Your task to perform on an android device: Open the LeafSnap app and get the care tips of the Jade plant
Image 0: 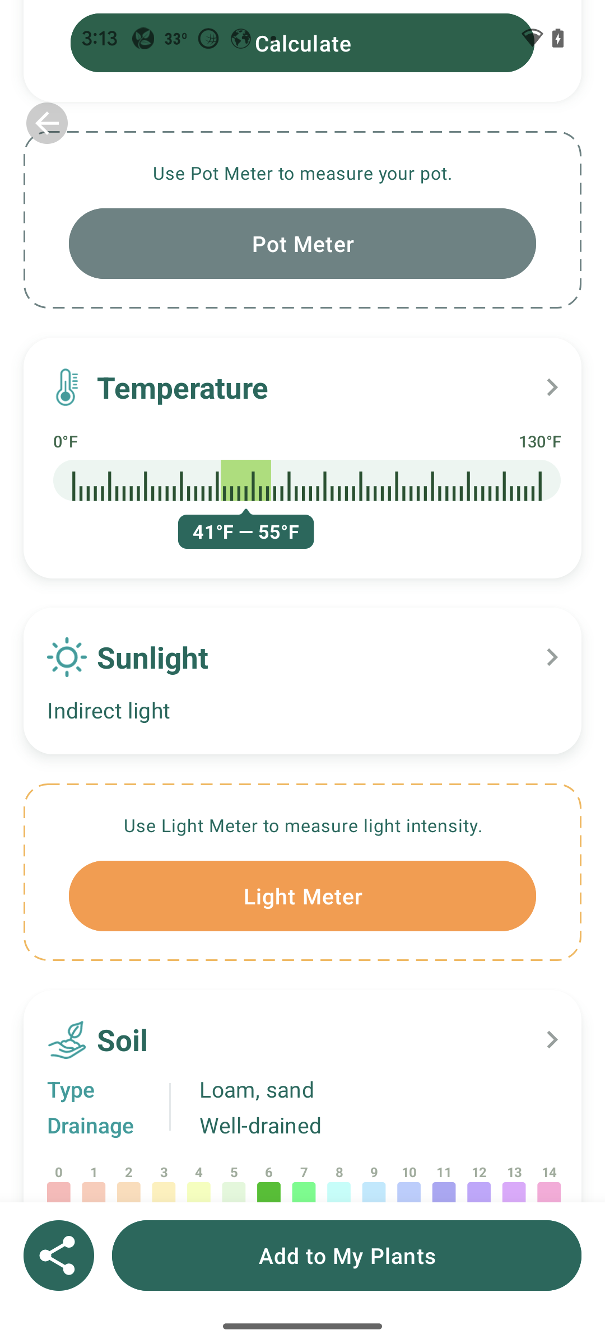
Open LeafSnap app
Step 0: open app "LeafSnap"
Image 1: 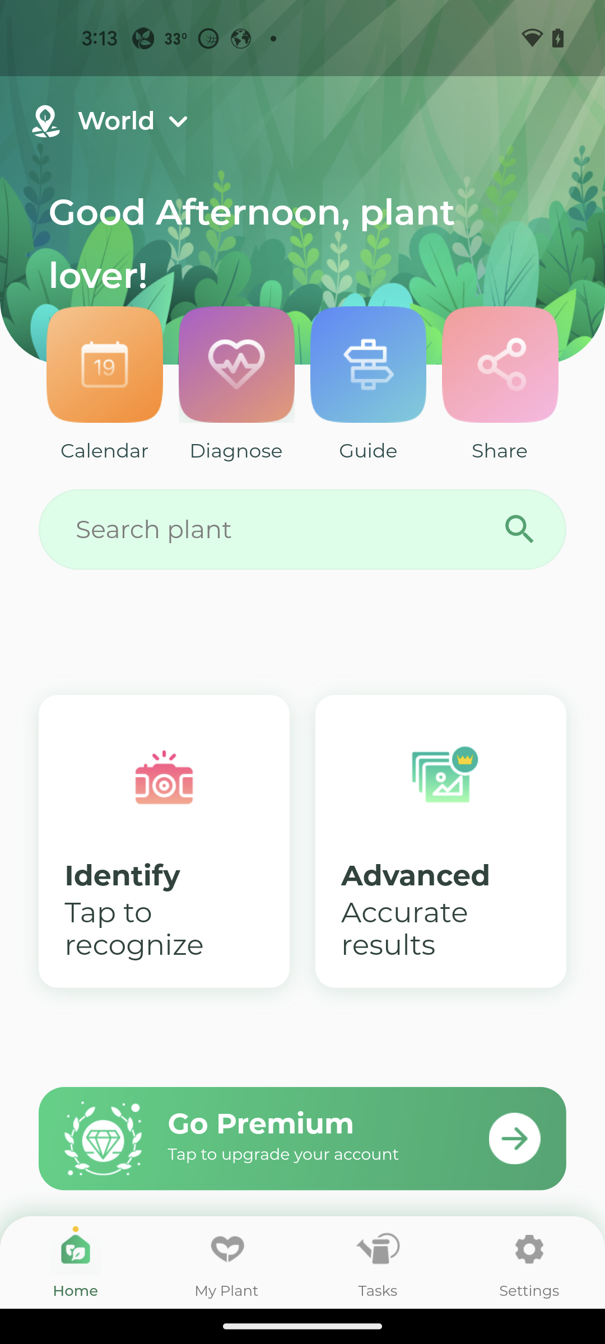
Go to search bar
Step 1: click (302, 530)
Image 2: 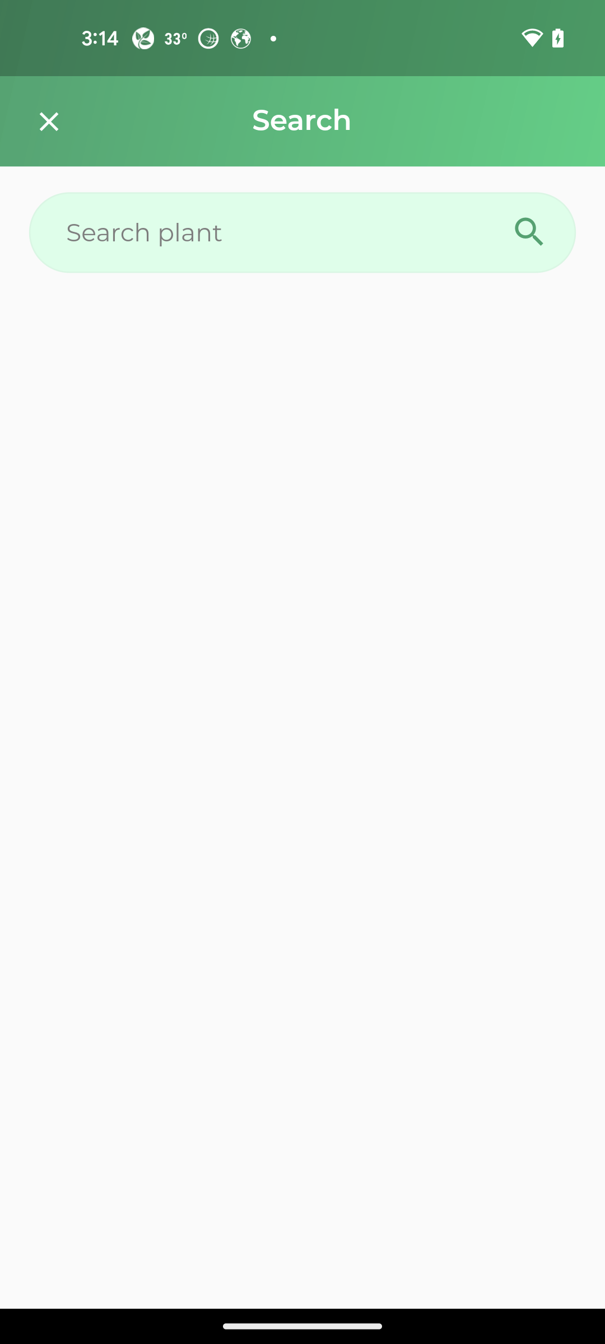
click on search bar
Step 2: click (272, 232)
Image 5: 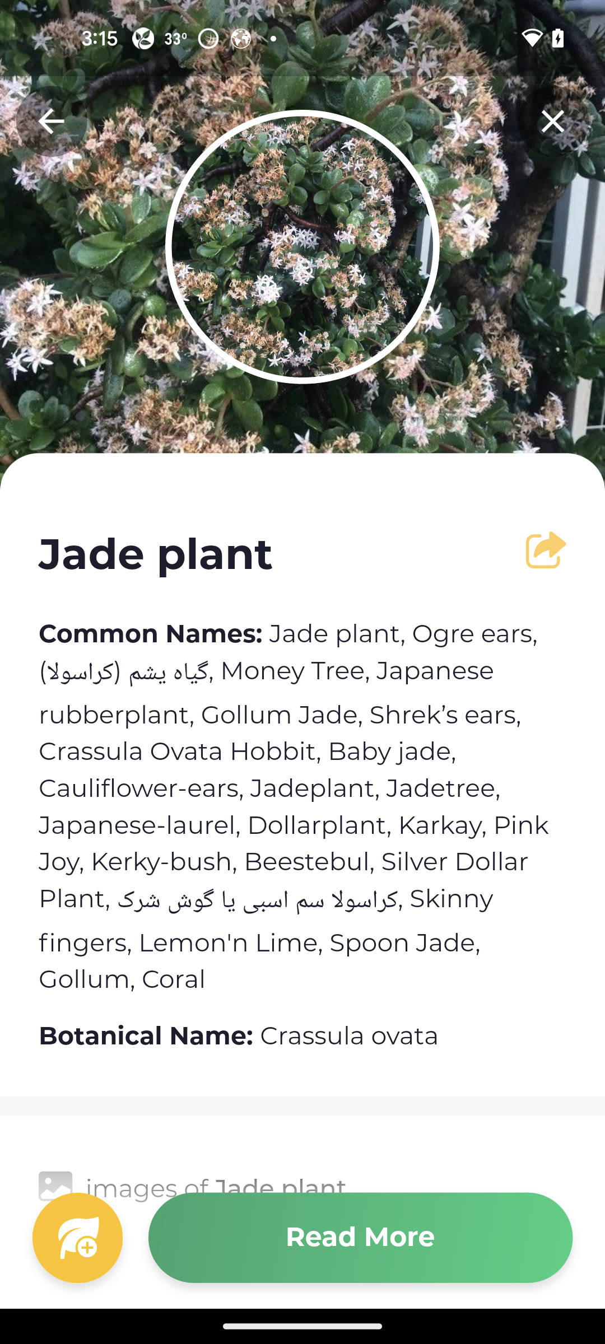
click on read more
Step 5: click (360, 1238)
Image 6: 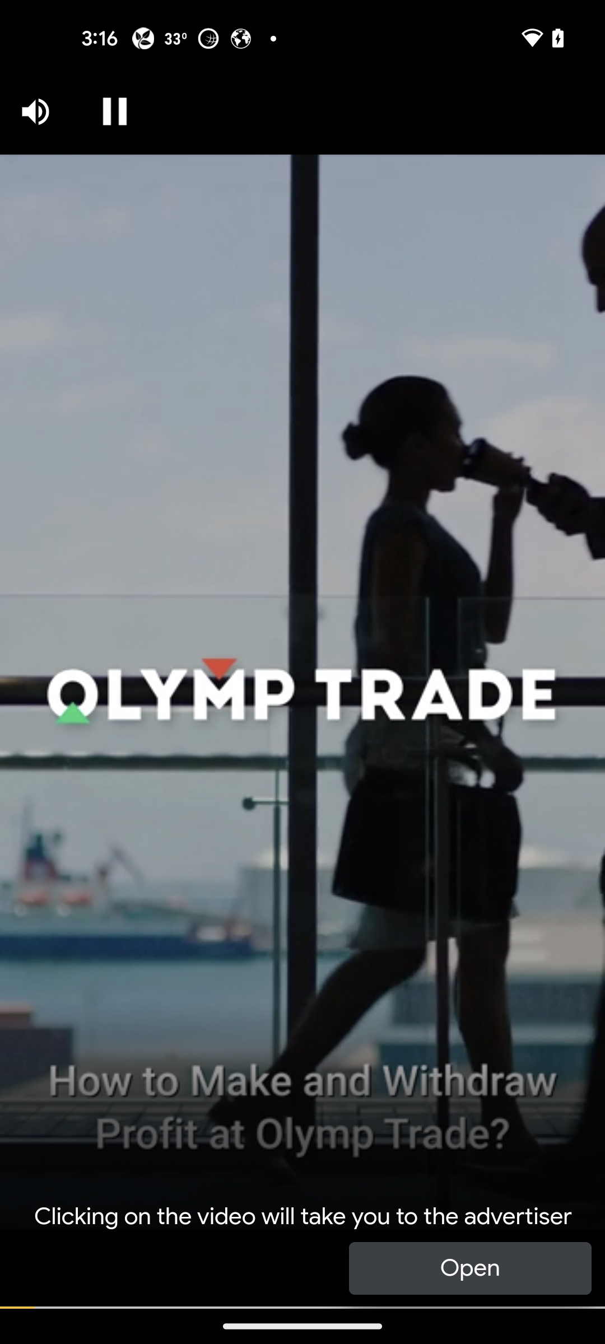
click on read more
Step 6: wait
Image 8: 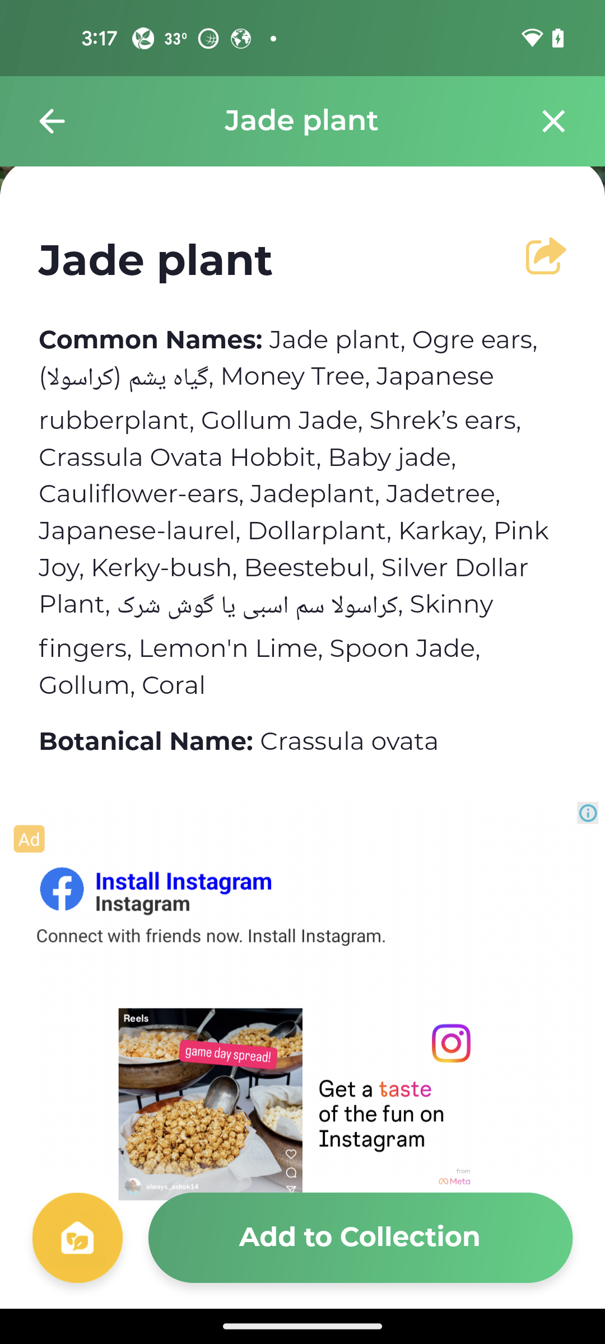
swipe up for care tips
Step 8: scroll down
Image 9: 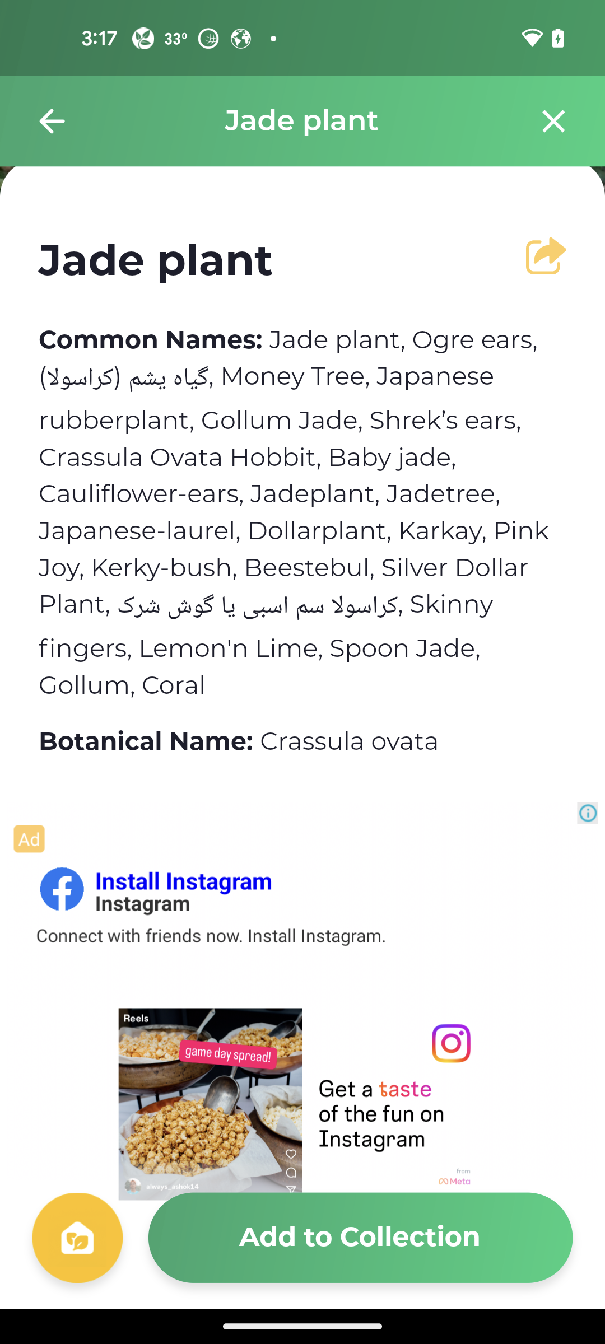
swipe up for care tips
Step 9: scroll down
Image 10: 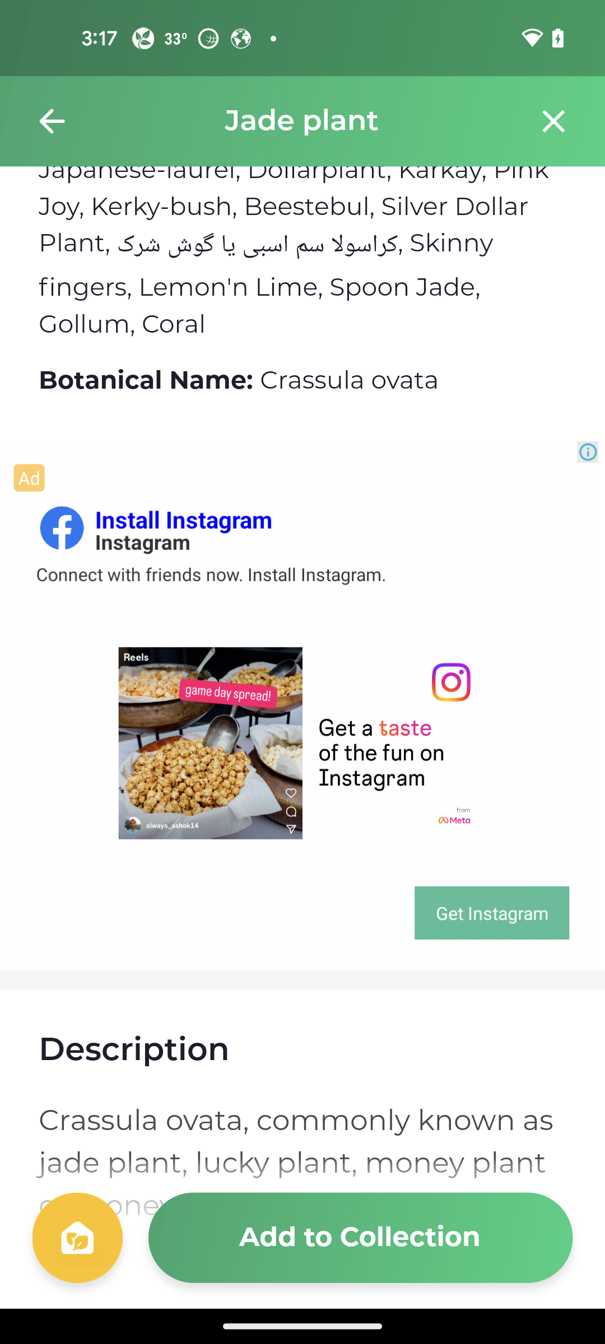
swipe up for care tips
Step 10: scroll down
Image 11: 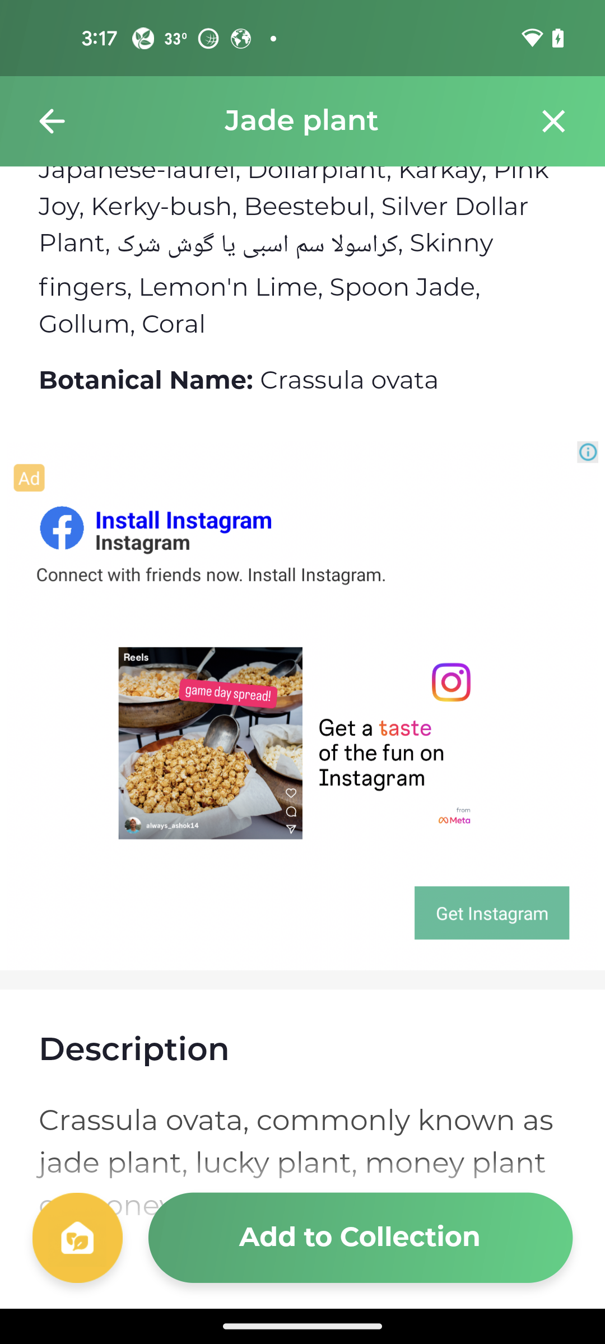
swipe up for care tips
Step 11: scroll down
Image 12: 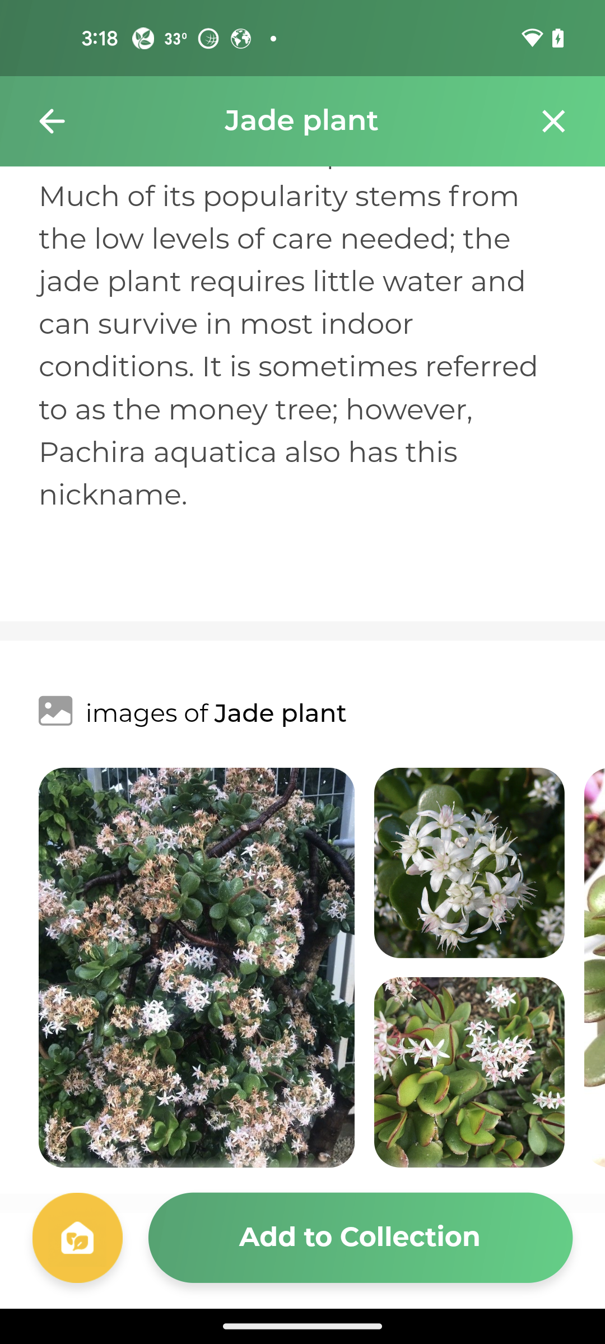
swipe up for care tips
Step 12: scroll down
Image 13: 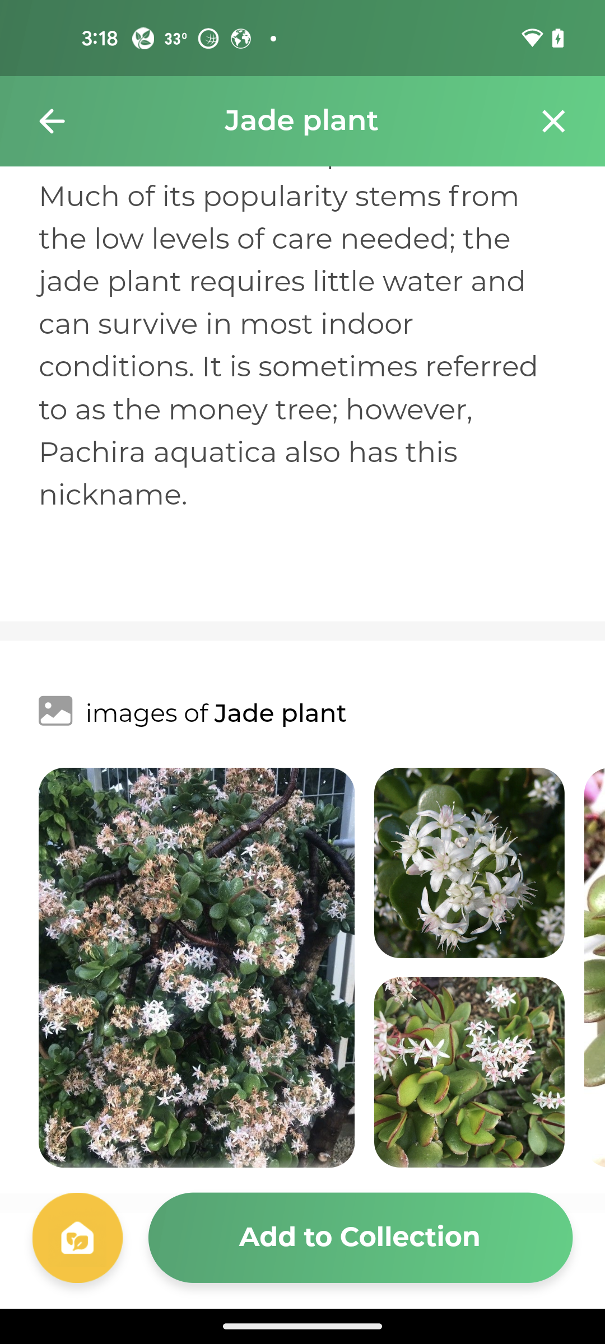
swipe up for care tips
Step 13: scroll down
Image 14: 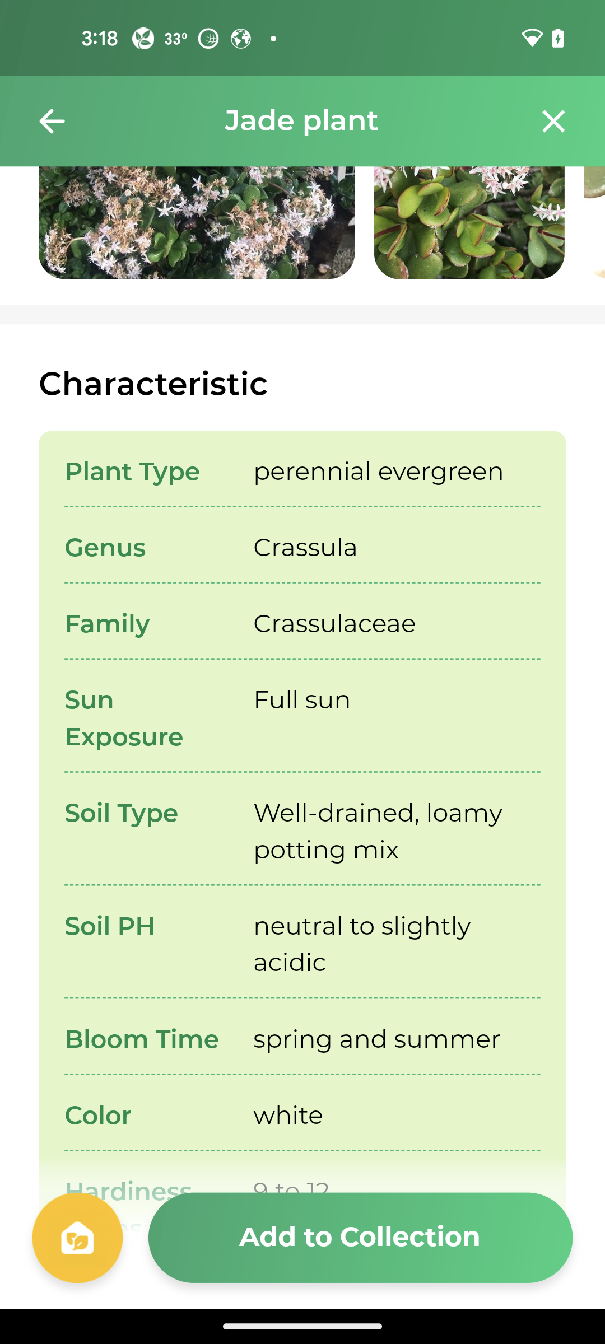
swipe up for care tips
Step 14: scroll down
Image 15: 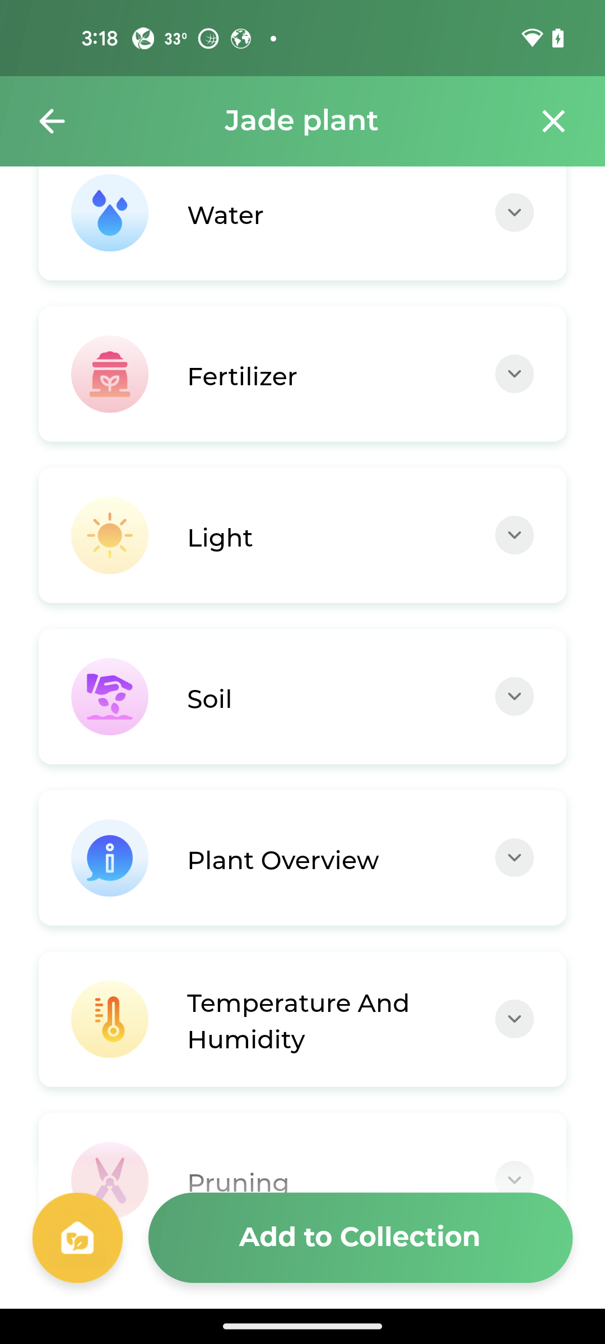
click on water dropdown
Step 15: click (302, 212)
Image 16: 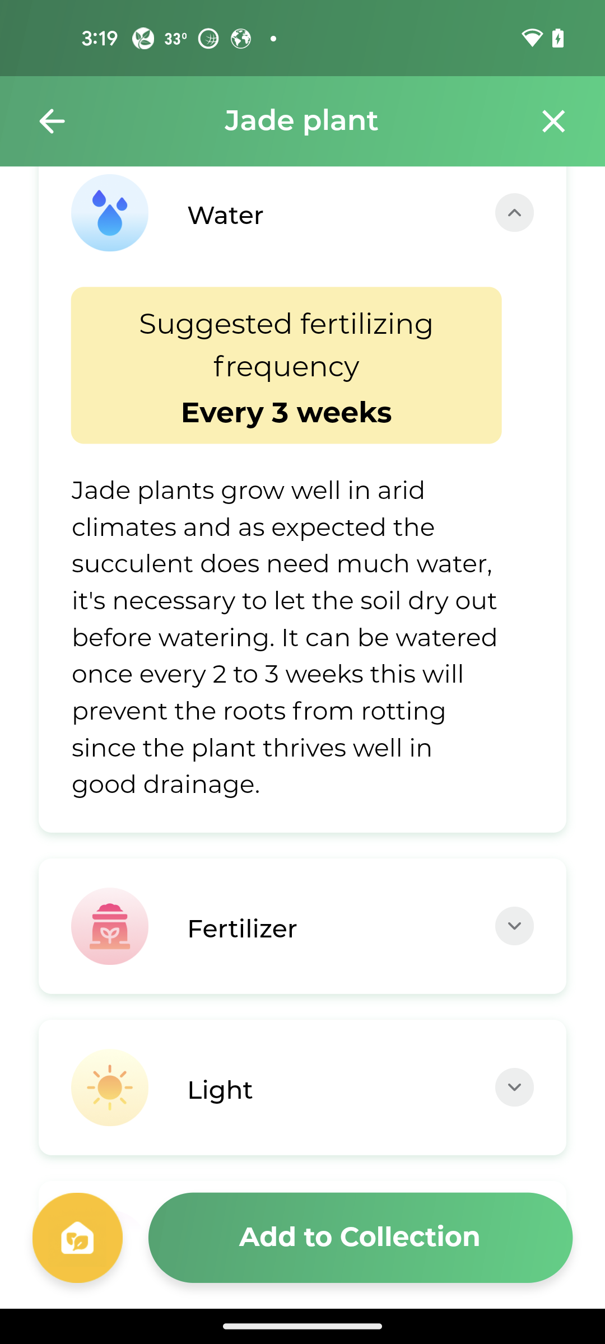
click on light dropdown
Step 16: click (302, 1088)